Your task to perform on an android device: I would like to use Amazon kindle app to look up the word "Accustomed" in the book. The Alchemist.
Image 0: 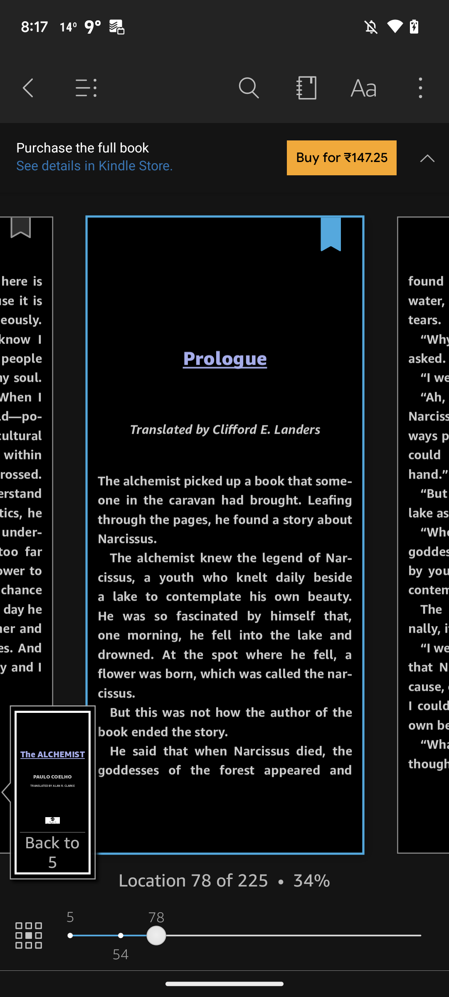
Click on the search bar at the top at  the bottom of right corner
Step 0: click (248, 88)
Image 1: 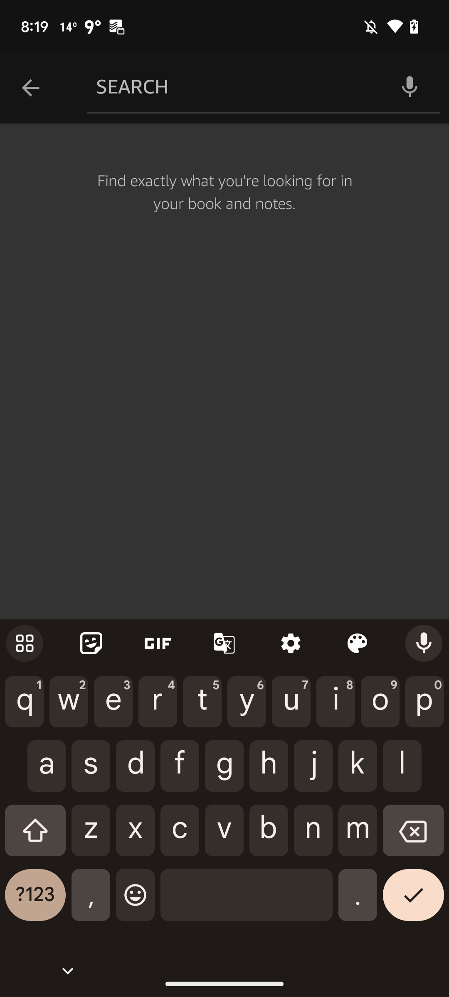
Search for Accustomed 
Step 1: type "Accustomed"
Image 2: 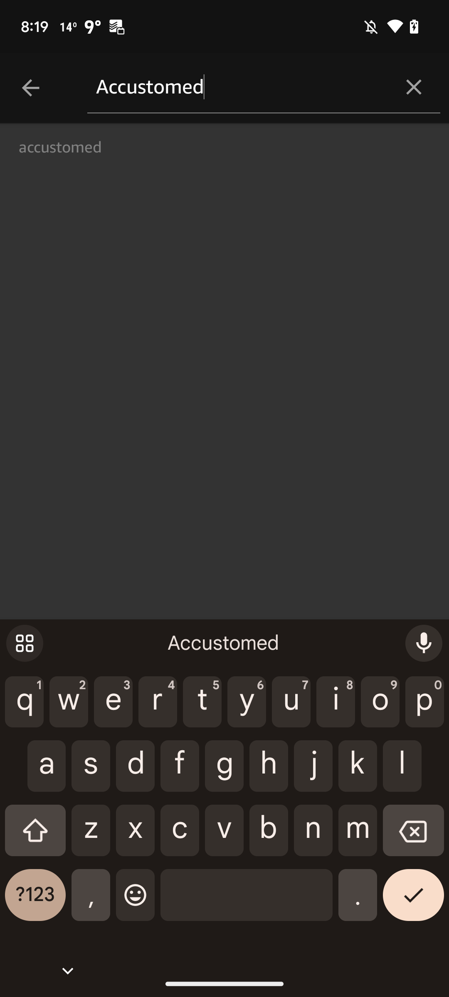
Click on the screen top at the bottom of right corner
Step 2: click (413, 901)